Your task to perform on an android device: Open the Toys 'R' Us app and remove the product RAF Teddy Bear from the cart.
Image 0: 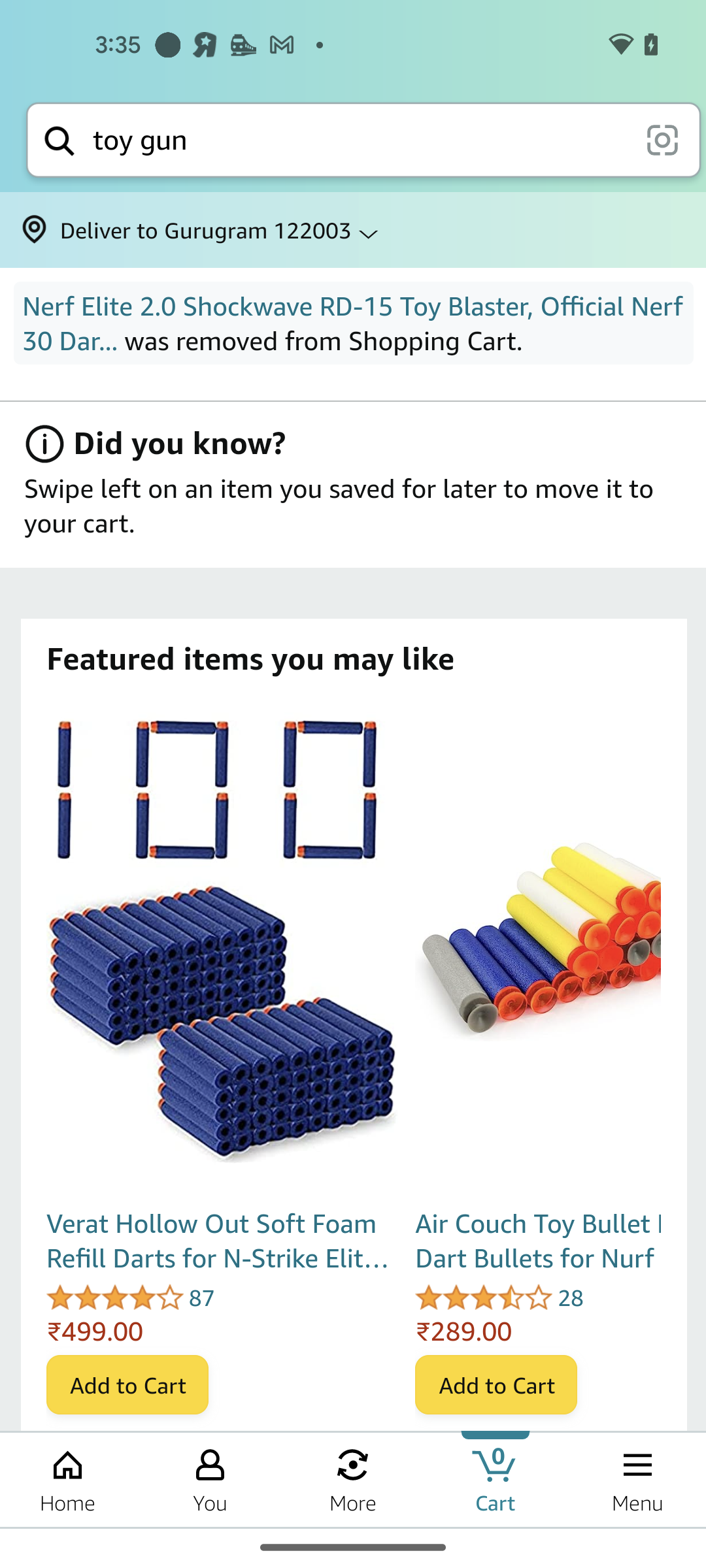
Open the Toys 'R' Us app
Step 0: open app "Toys 'R' Us"
Image 1: 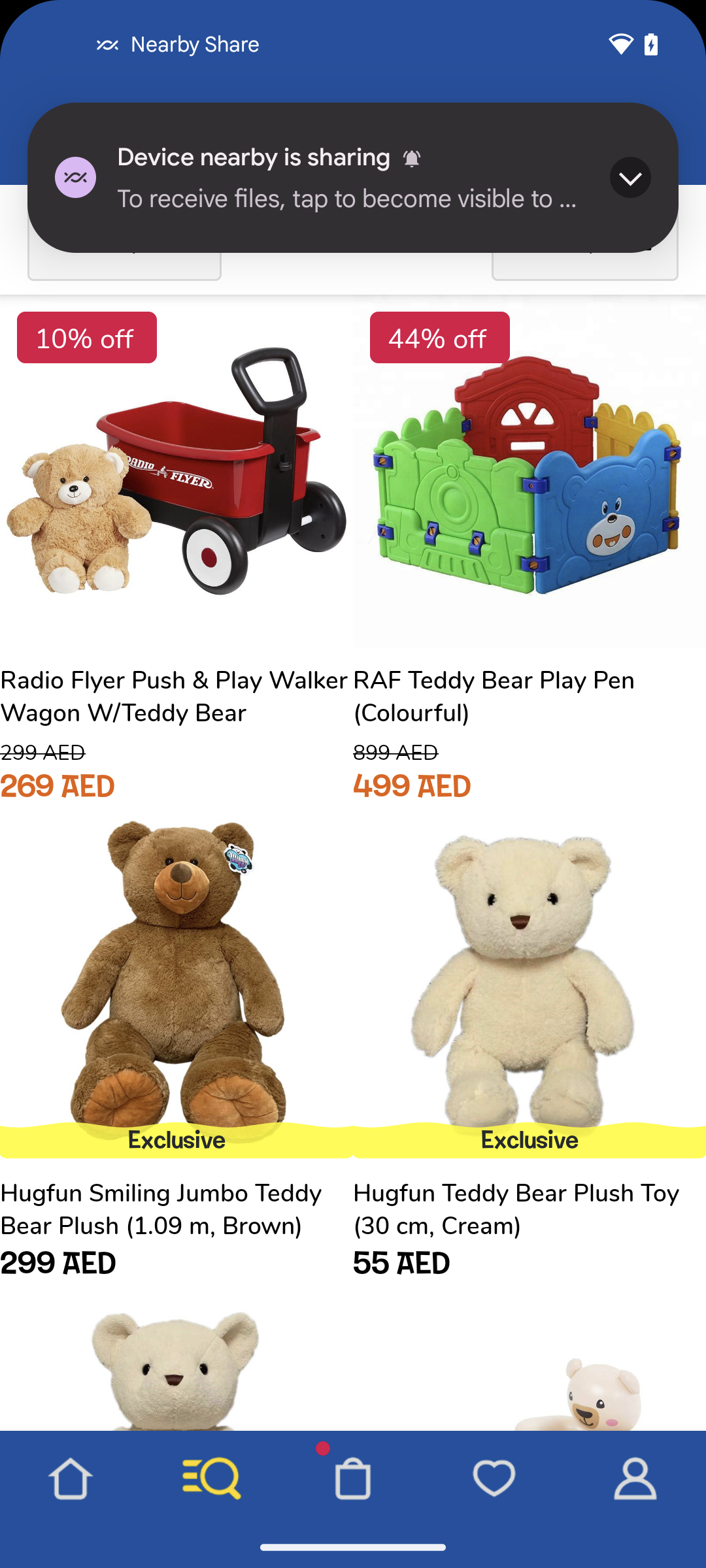
Click on the Bag section at the bottom of the screen
Step 1: click (353, 1478)
Image 2: 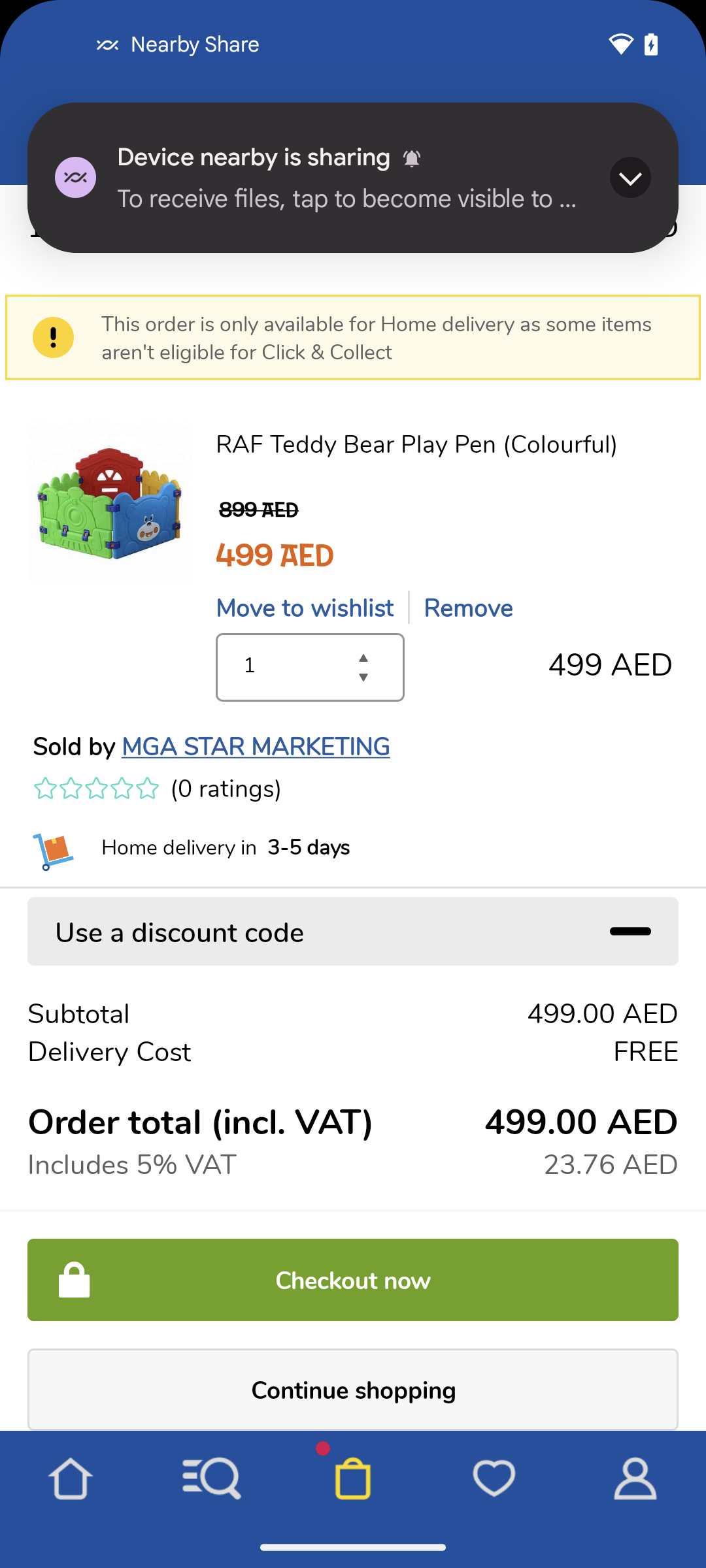
Click on Remove of the RAF Teddy Bear product
Step 2: click (468, 607)